Your task to perform on an android device: I'd like to see the iPhone 15 Plus's specifications.
Image 0: 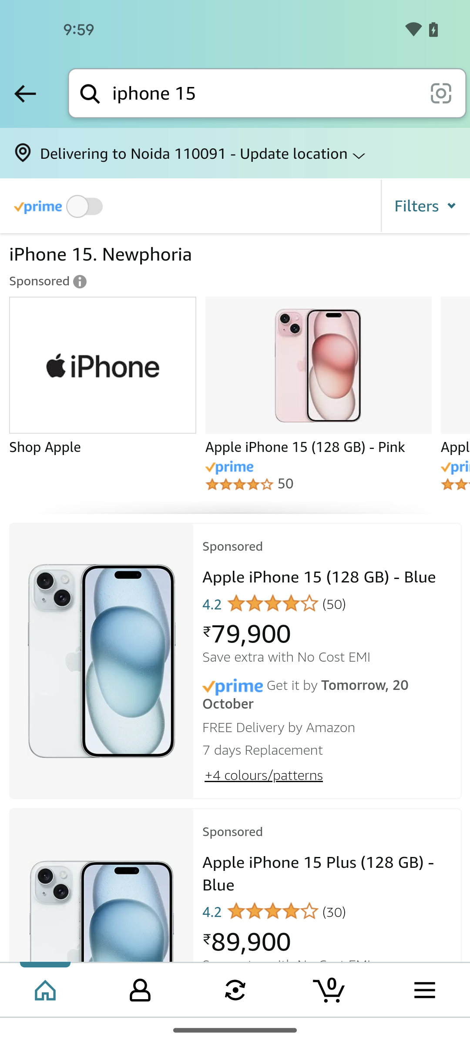
Tap on the iPhone 15 Plus
Step 0: click (318, 875)
Image 1: 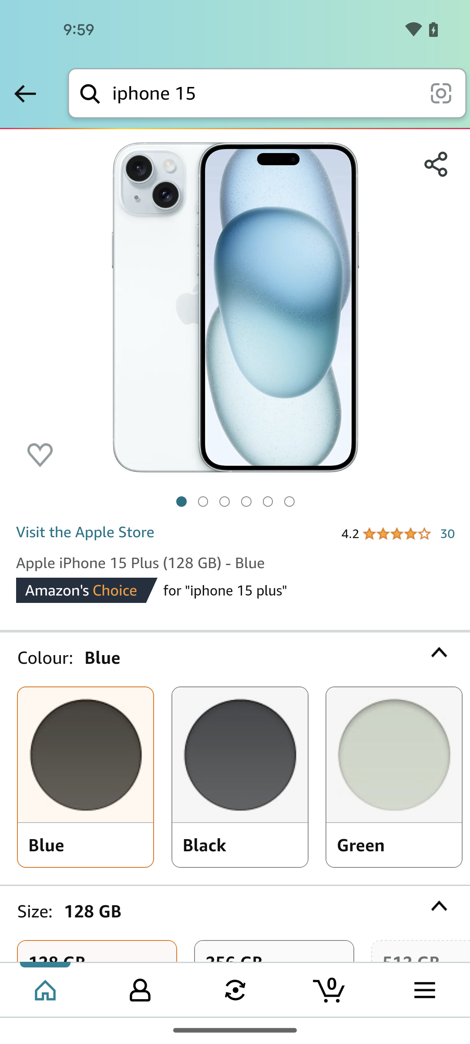
Swipe up to view the specifications
Step 1: scroll down
Image 2: 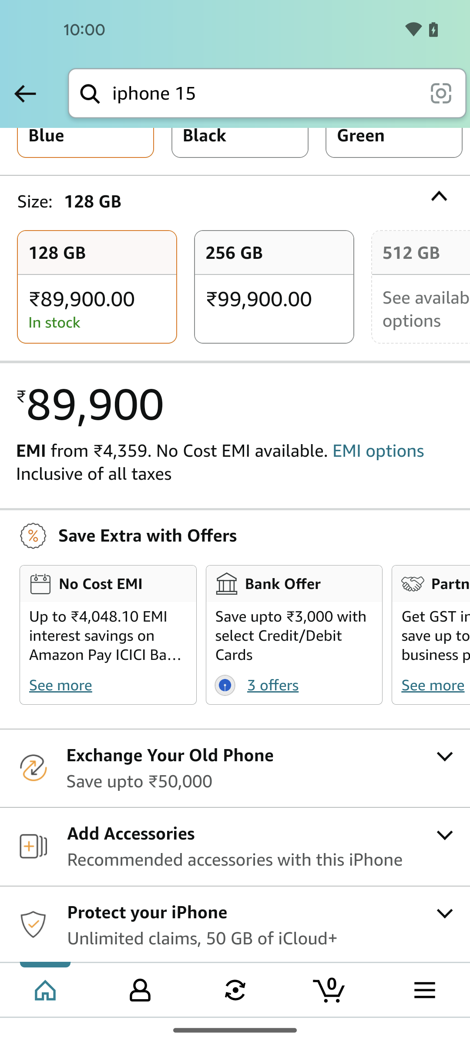
Swipe up to view the specifications
Step 2: scroll down
Image 3: 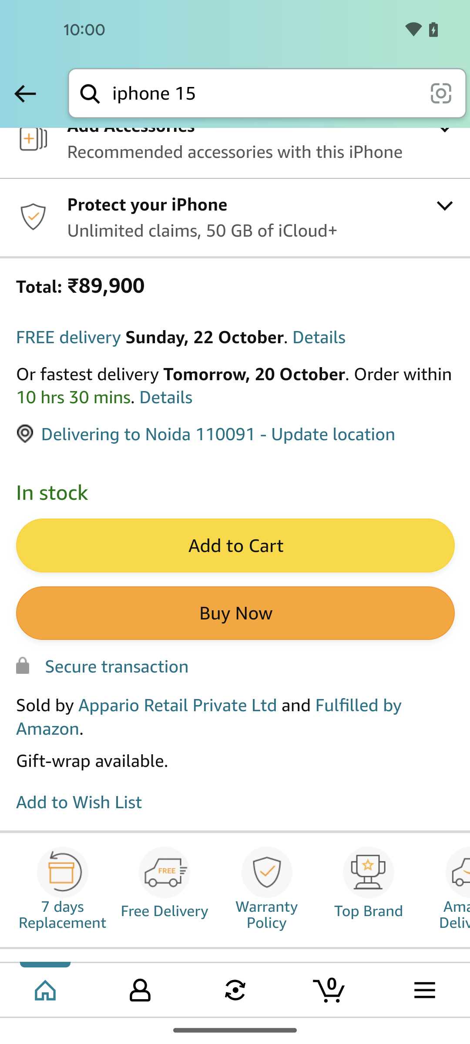
Swipe up to view the specifications
Step 3: scroll down
Image 4: 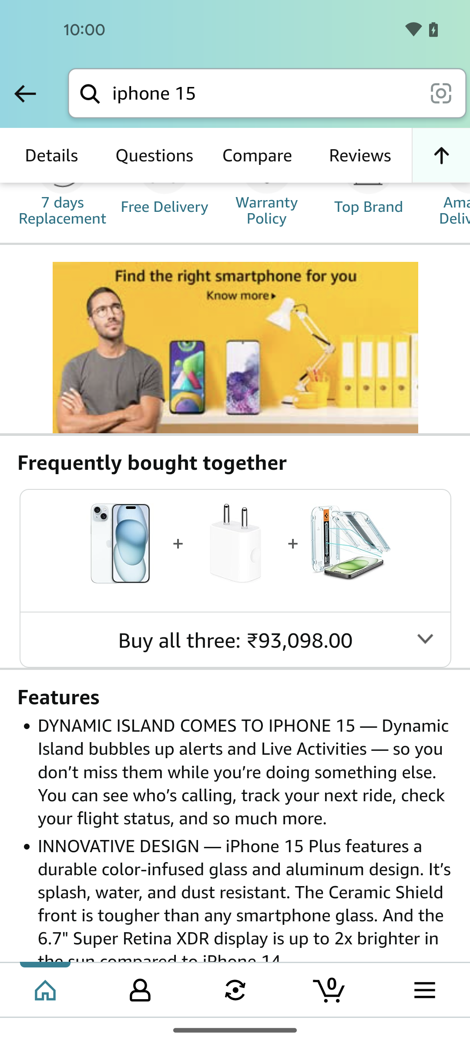
Swipe up to view the specifications
Step 4: scroll down
Image 5: 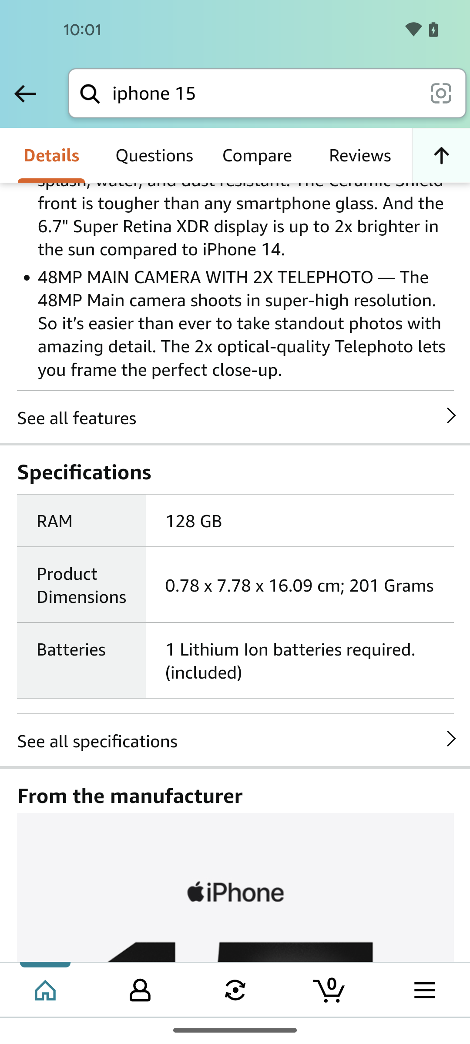
Tap on the see all specifications right arrow
Step 5: click (235, 741)
Image 7: 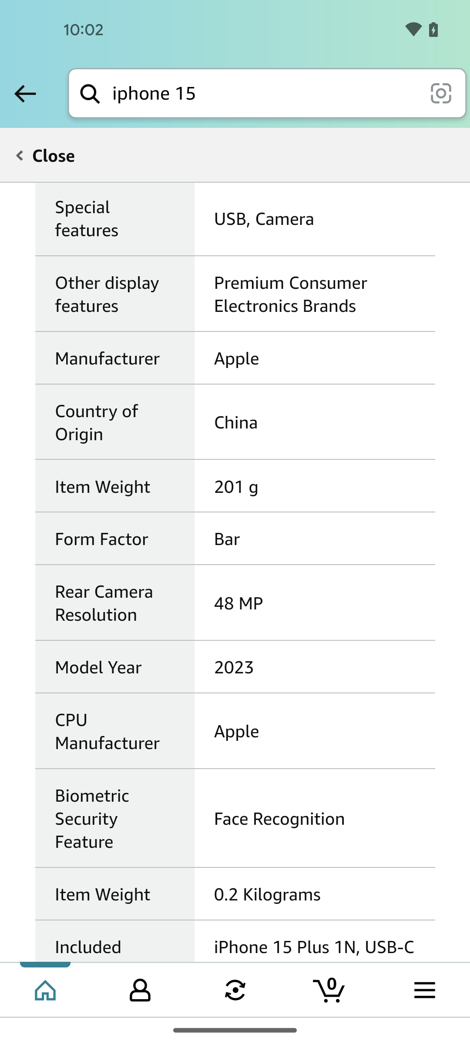
Swipe up to view more
Step 7: scroll down